Your task to perform on an android device: Utilizing the Moovit app, find out the bus direction from its starting point to its ending.
Image 0: 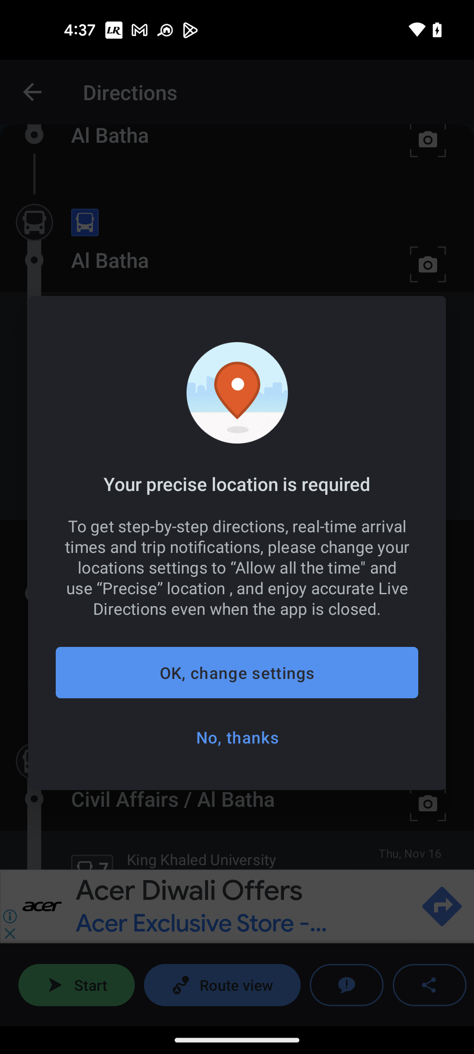
Go Back to the previous screen
Step 0: press back button
Image 1: 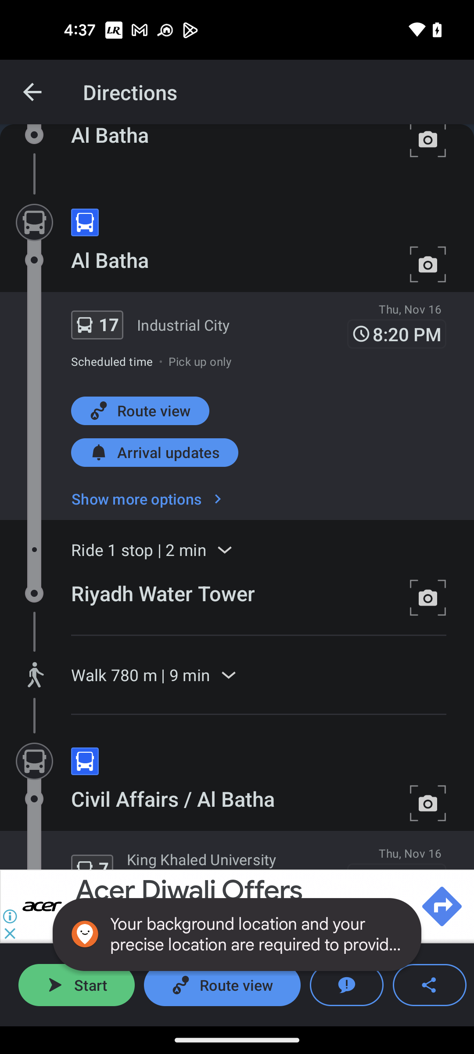
Swipe up to the end point
Step 1: scroll down